Your task to perform on an android device: My friends loved the property I had previously visited and told me to save it on the Trulia app for future reference.
Image 0: 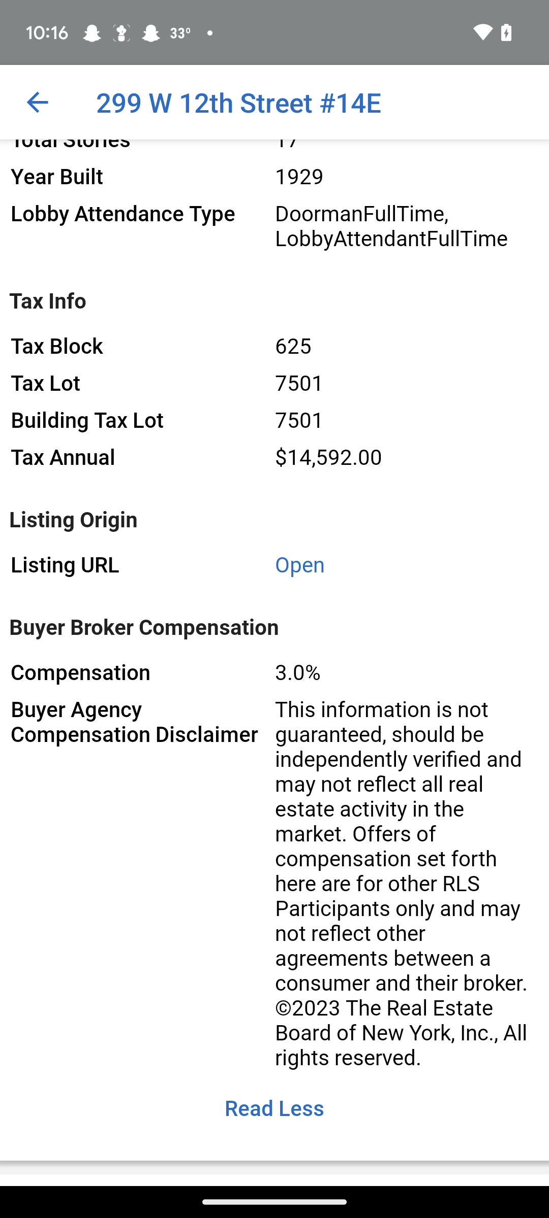
Open the trulia app
Step 0: open app "Trulia"
Image 1: 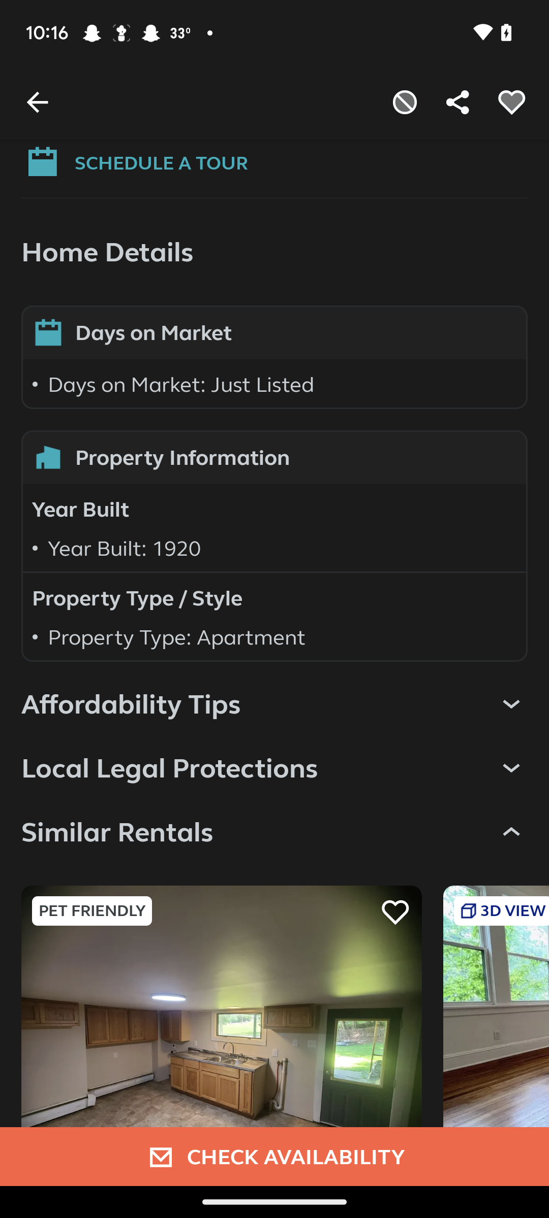
Swipe down the screen
Step 1: scroll up
Image 2: 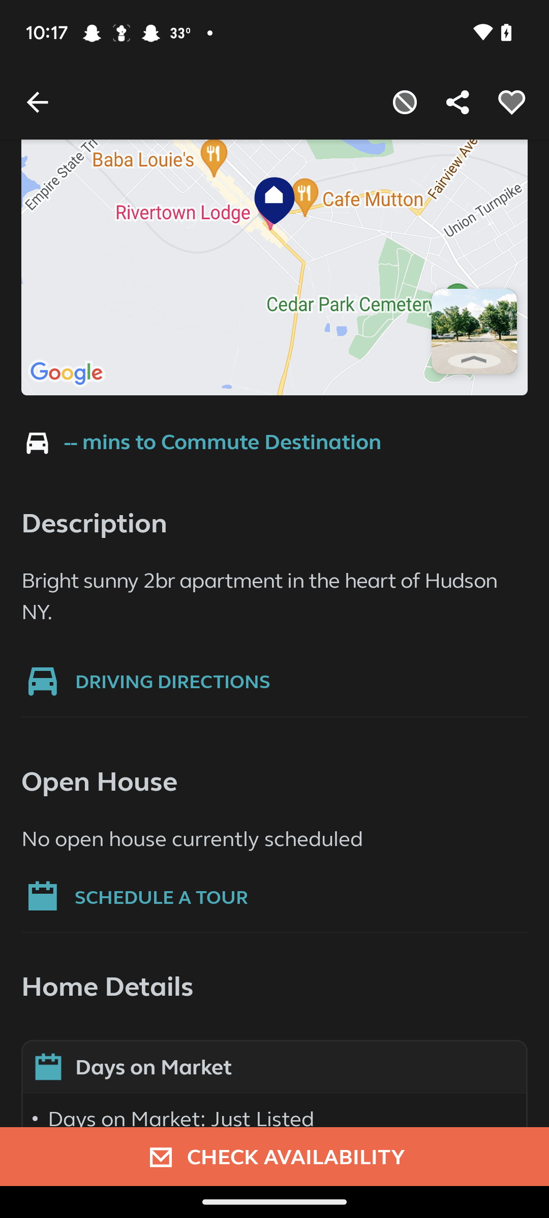
Swipe down the screen
Step 2: scroll up
Image 3: 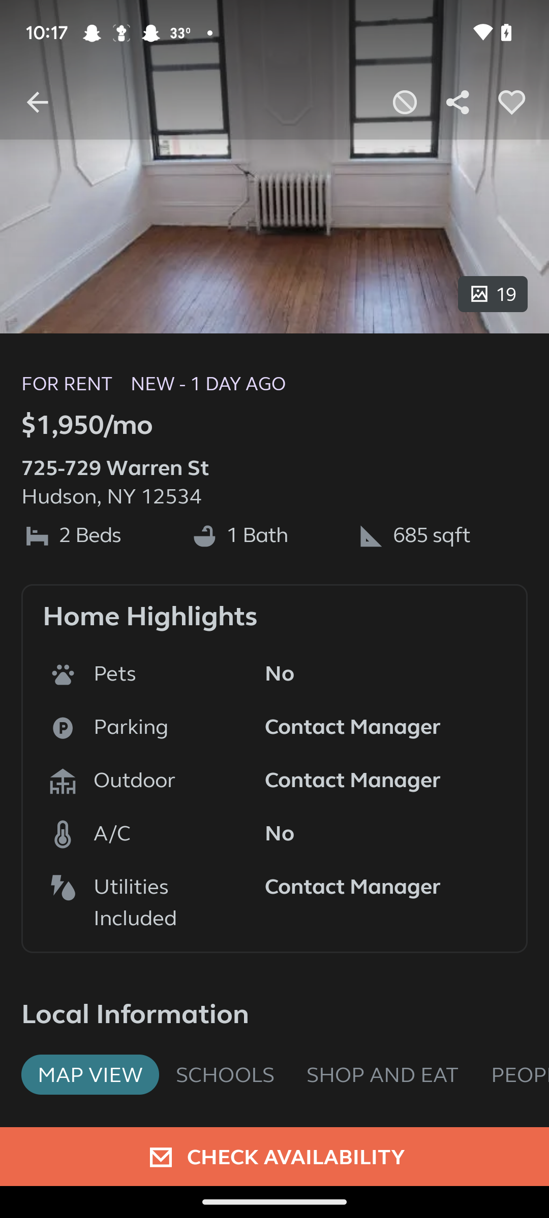
Click on the heart icon at the top right corner of the screen
Step 3: click (511, 102)